Your task to perform on an android device: I want to search for the book Pride and Prejudice to buy for myself.
Image 0: 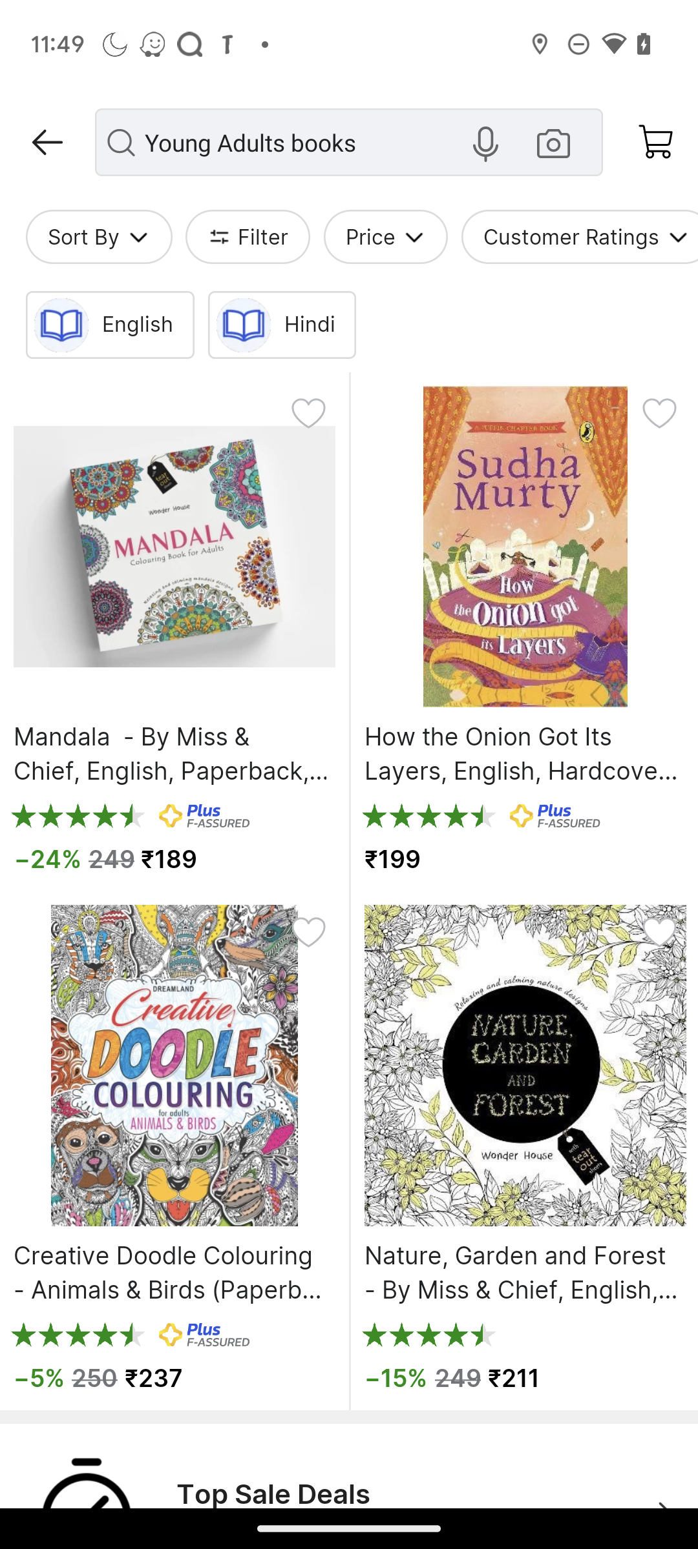
Click on the search box.
Step 0: click (298, 142)
Image 1: 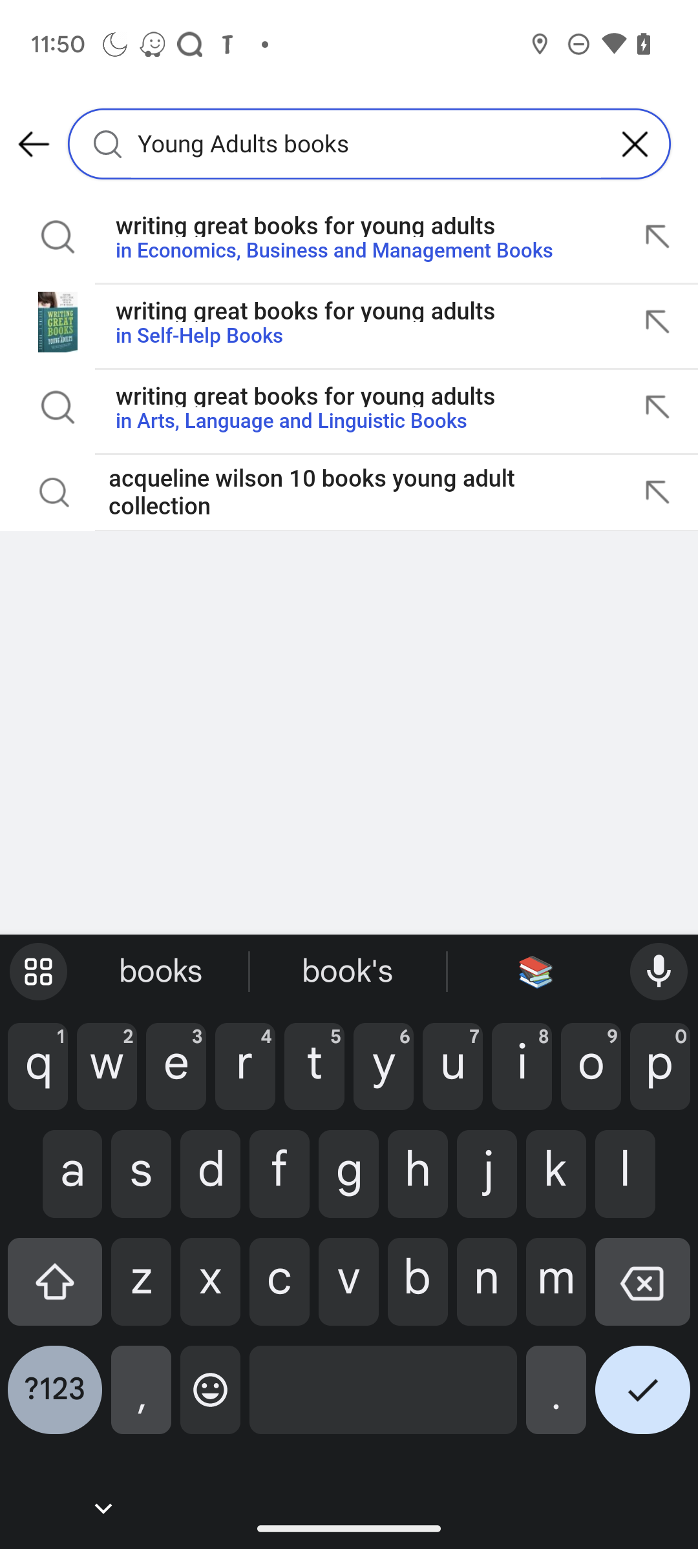
Enter Pride and Prejudice in the text box.
Step 1: type "Pride and Prejudice"
Image 2: 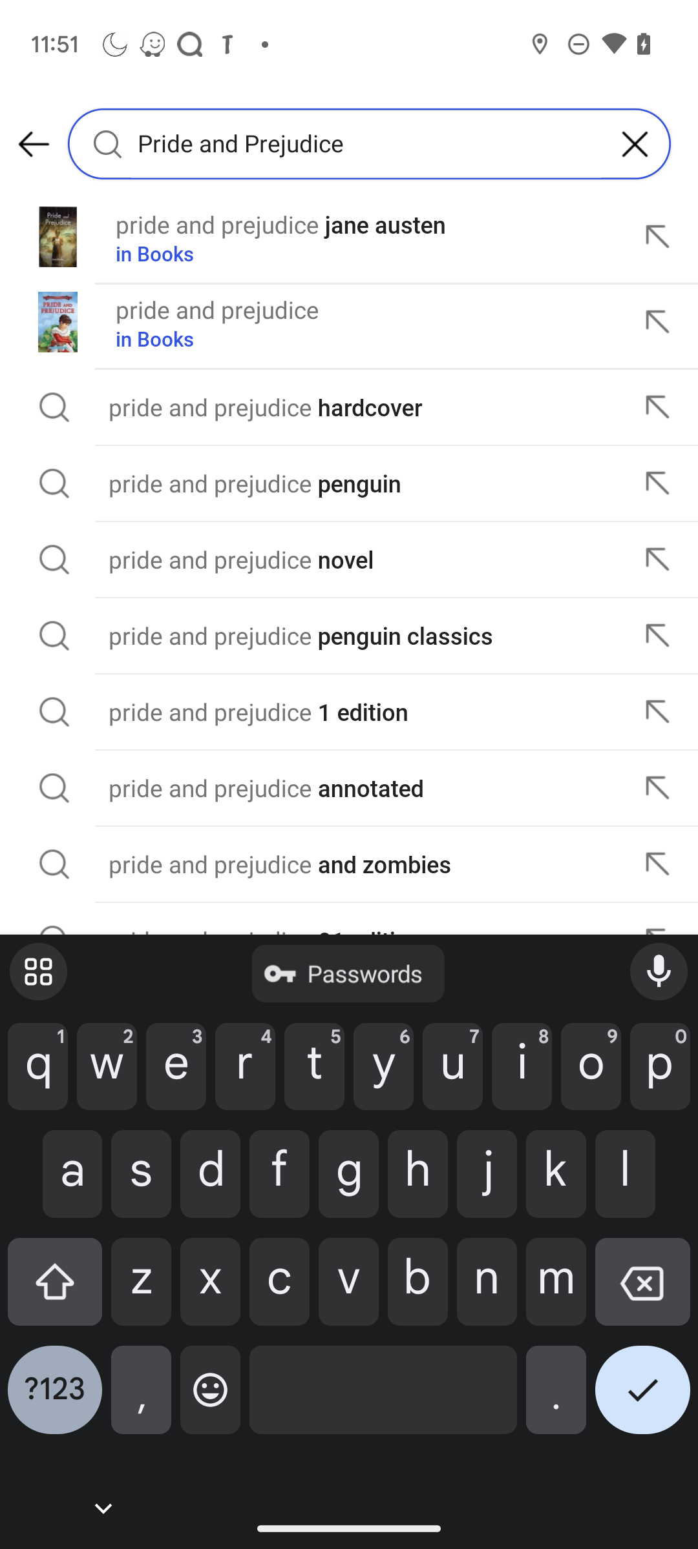
Click on the first suggestion.
Step 2: click (280, 224)